Your task to perform on an android device: I am searching for flights from Amsterdam to London from October 25th to October 30th, 202 on the Expedia app. I am very excited to embark on a London adventure! Ready to explore historic sites,savor delicious food, and immerse myself in the city’s vibrant culture. I can't wait for this incredible journey
Image 0: 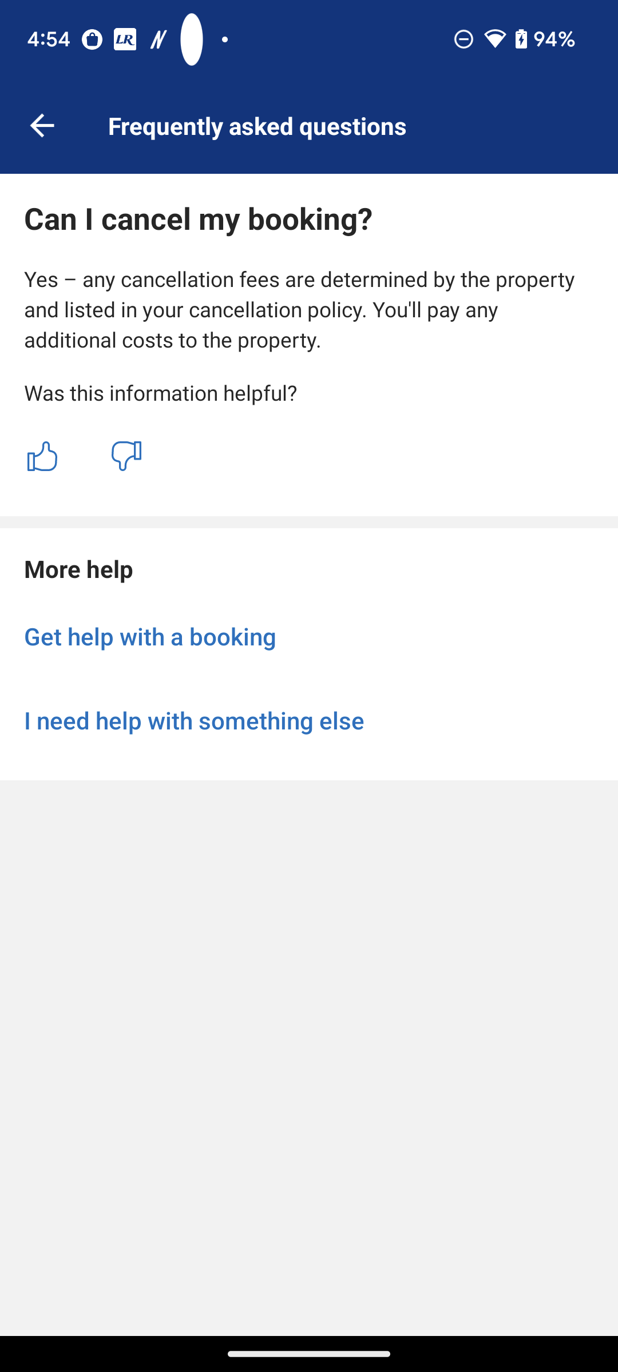
Open the Expedia app
Step 0: open app "Expedia"
Image 1: 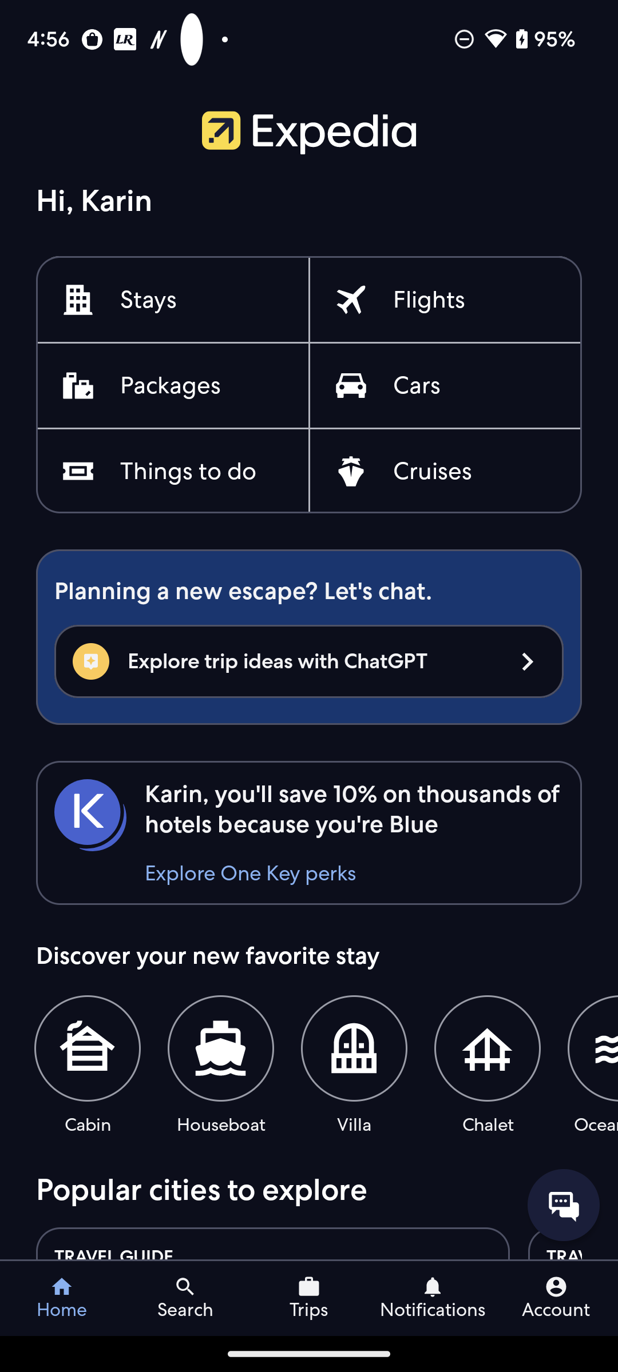
Click on the Flights icon option 
Step 1: click (429, 300)
Image 2: 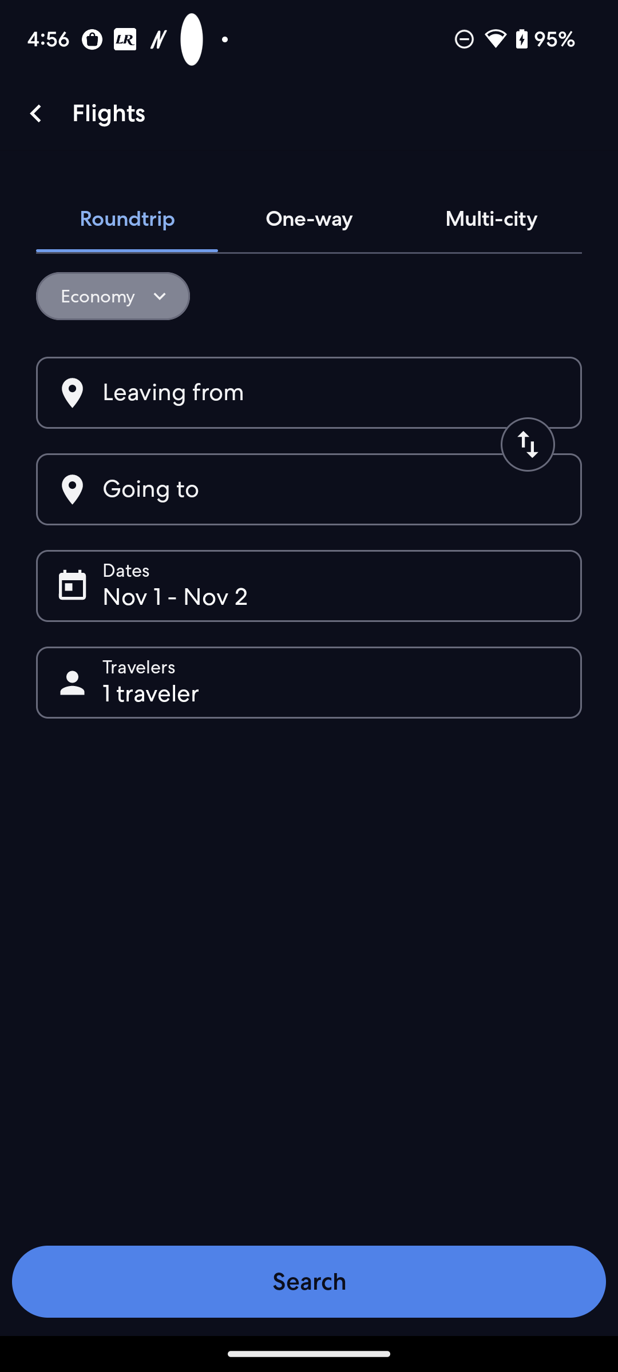
Click on the Leaving from option 
Step 2: click (173, 393)
Image 3: 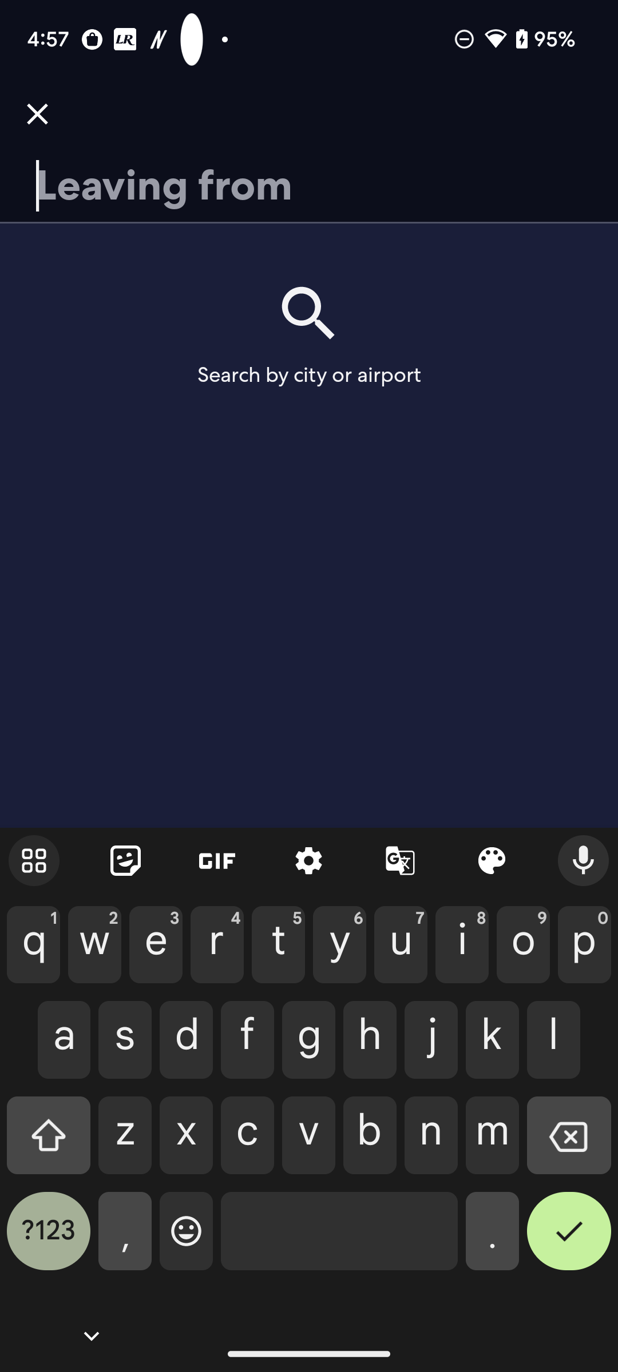
Type Amsterdam in search bar
Step 3: type "Amsterdam"
Image 5: 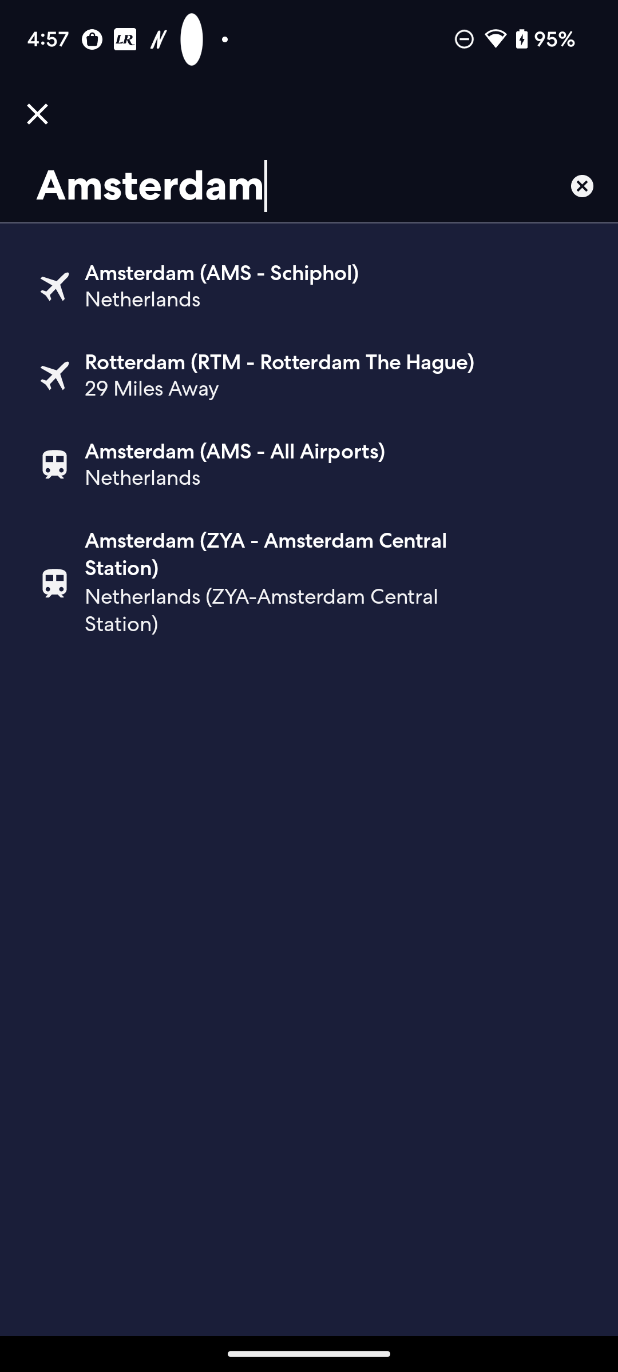
Click on the first suggestion 
Step 5: click (221, 273)
Image 6: 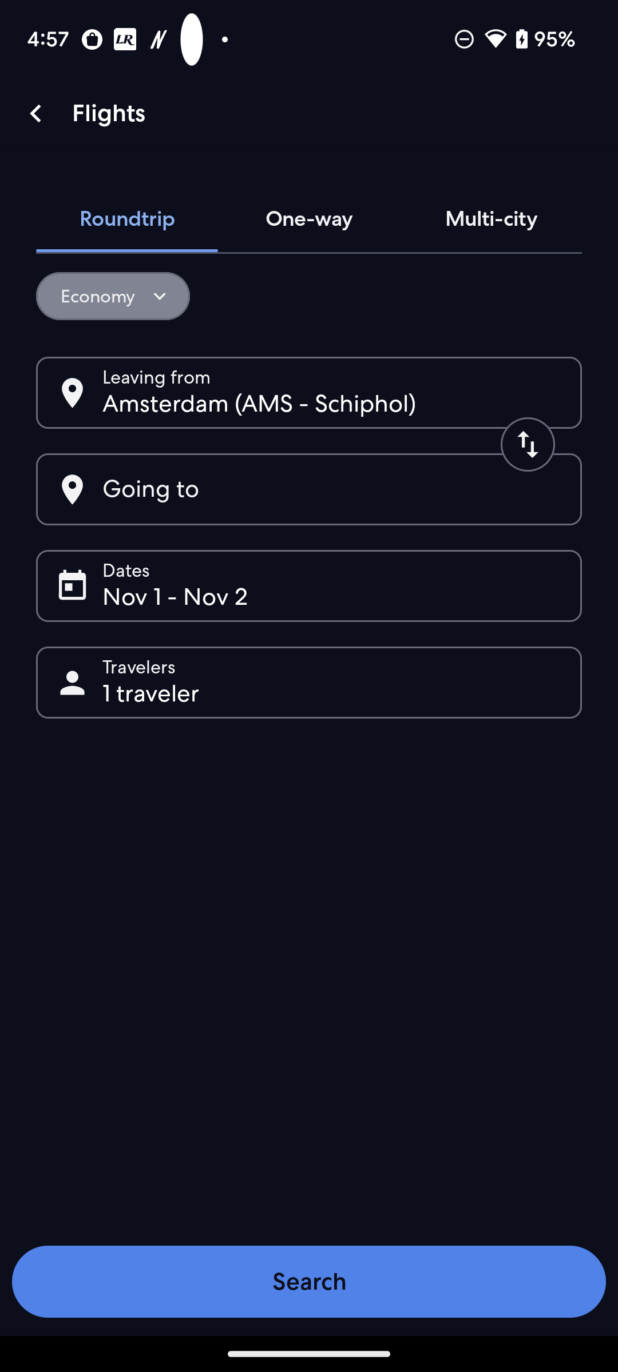
Click on the Going to icon option 
Step 6: click (69, 489)
Image 7: 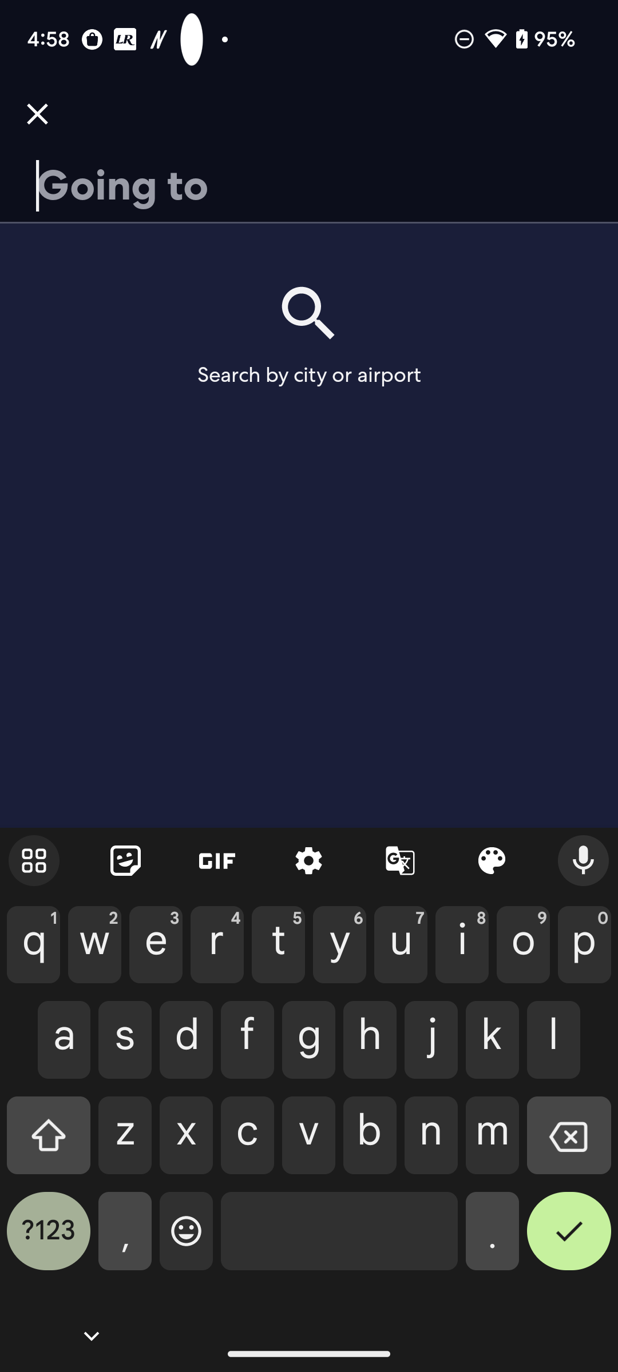
Type London in search bar
Step 7: type "London"
Image 8: 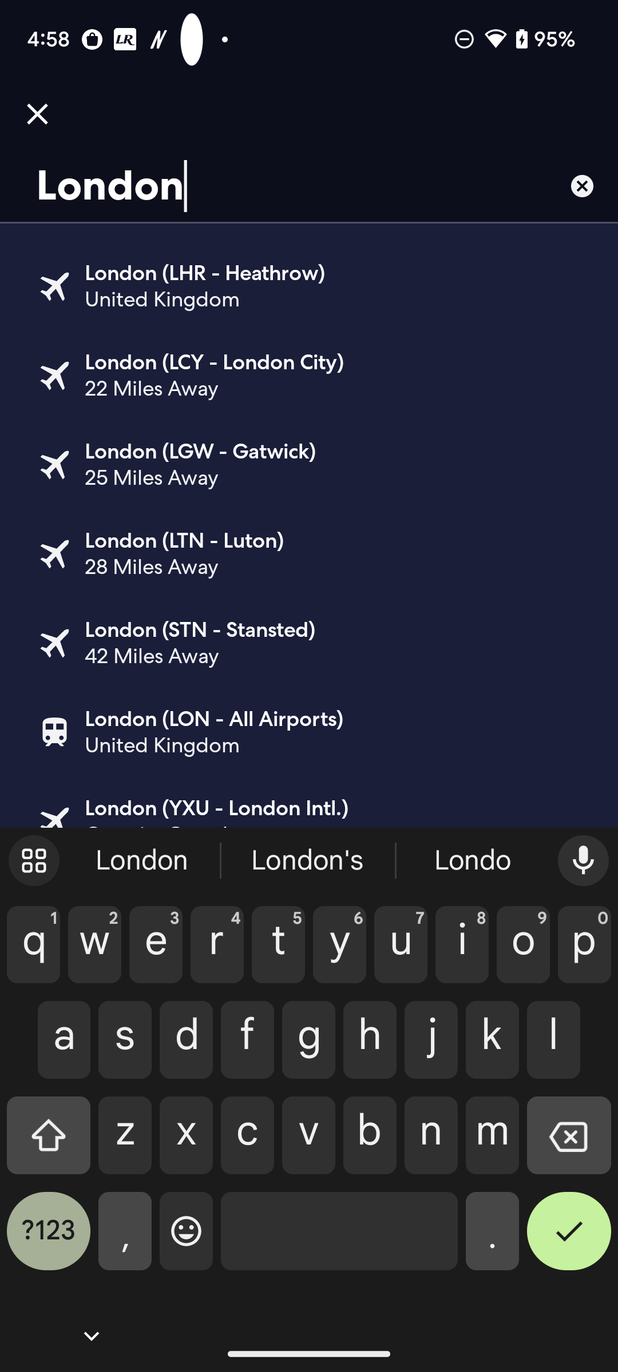
Click on the first suggestion 
Step 8: click (205, 273)
Image 9: 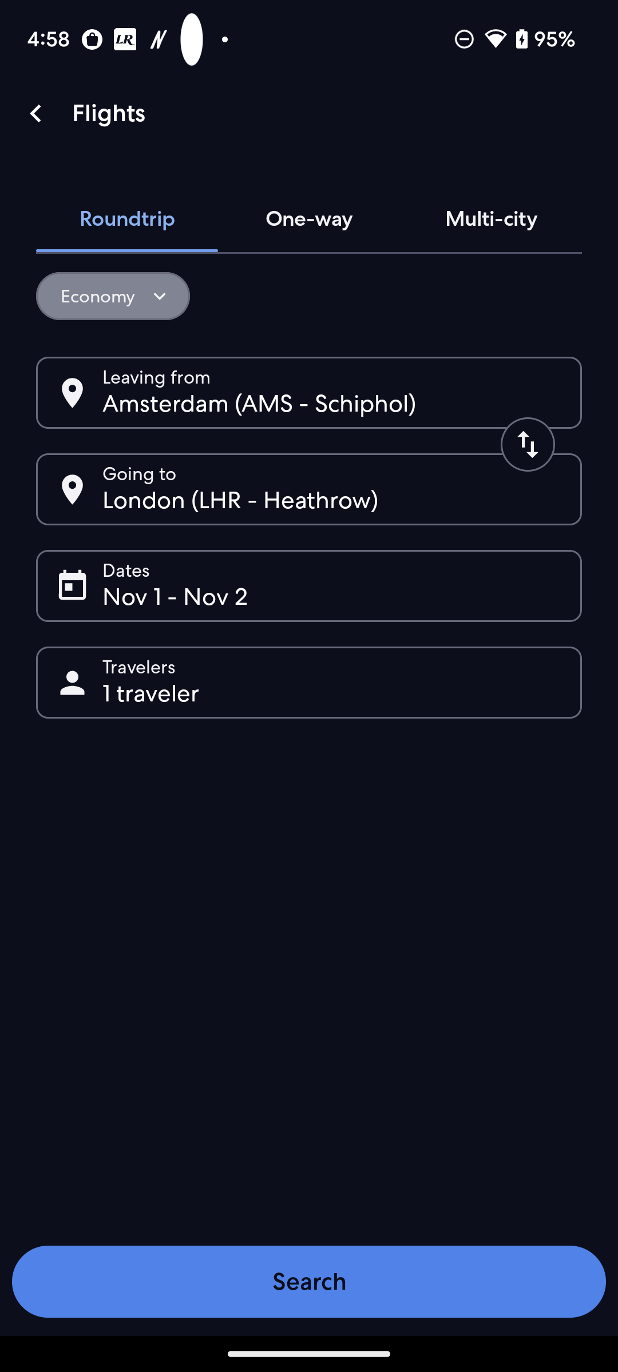
Click on the Dates option 
Step 9: click (125, 571)
Image 10: 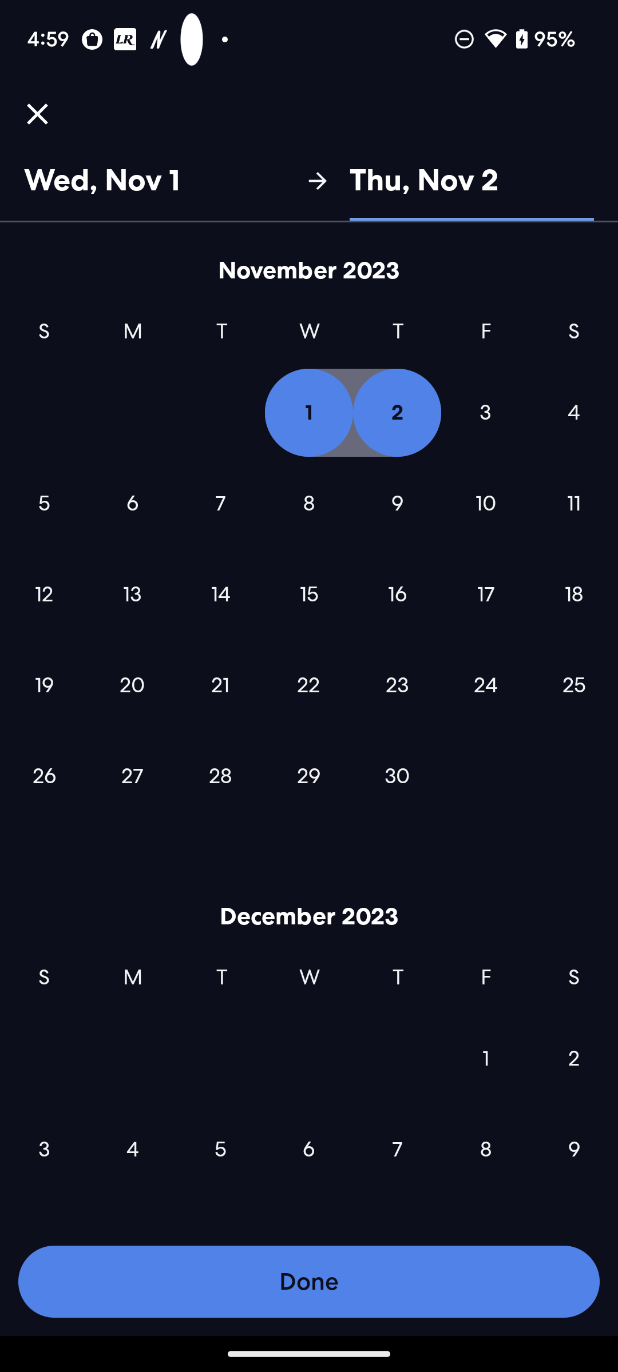
Scroll down to view the October month
Step 10: scroll up
Image 12: 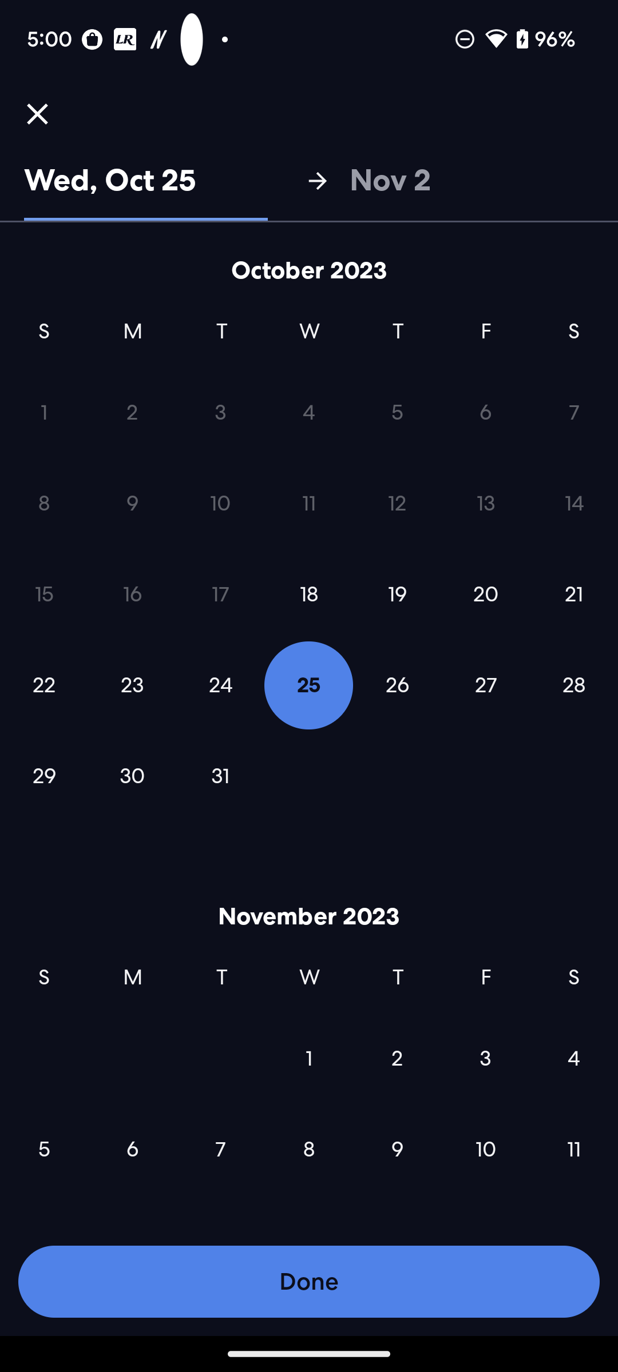
Click on the 30 October date 
Step 12: click (132, 776)
Image 13: 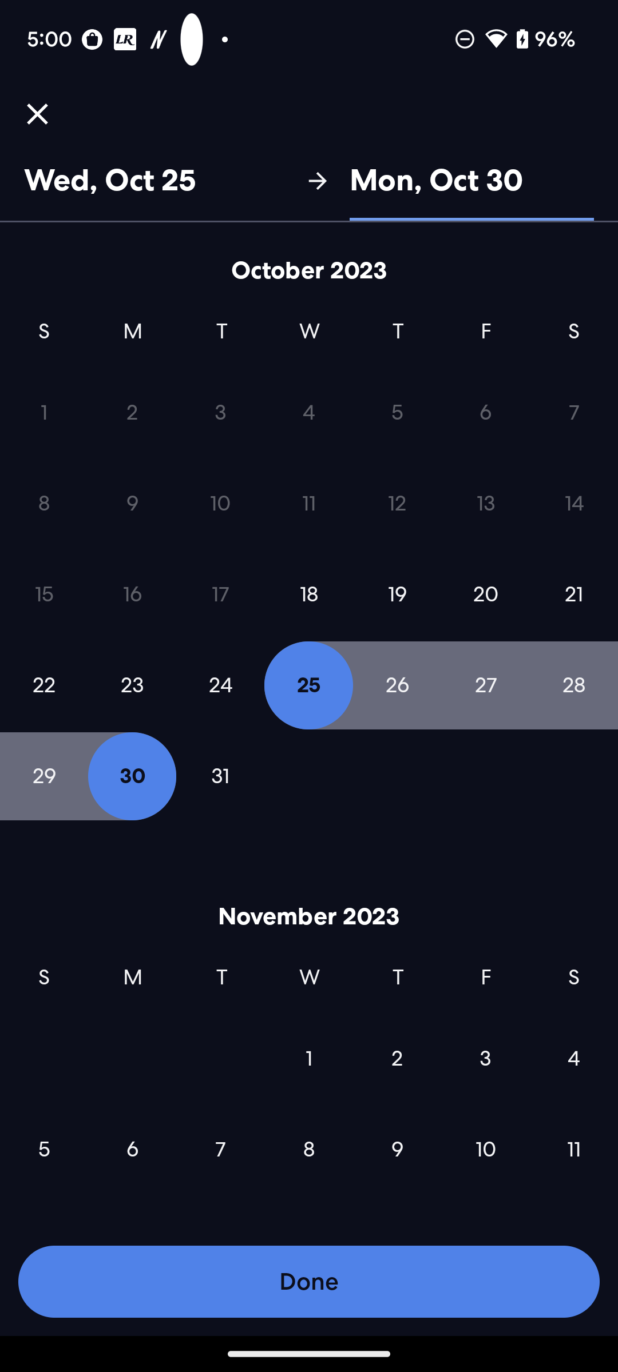
Click on the Done button at the bottom of the screen
Step 13: click (504, 1277)
Image 14: 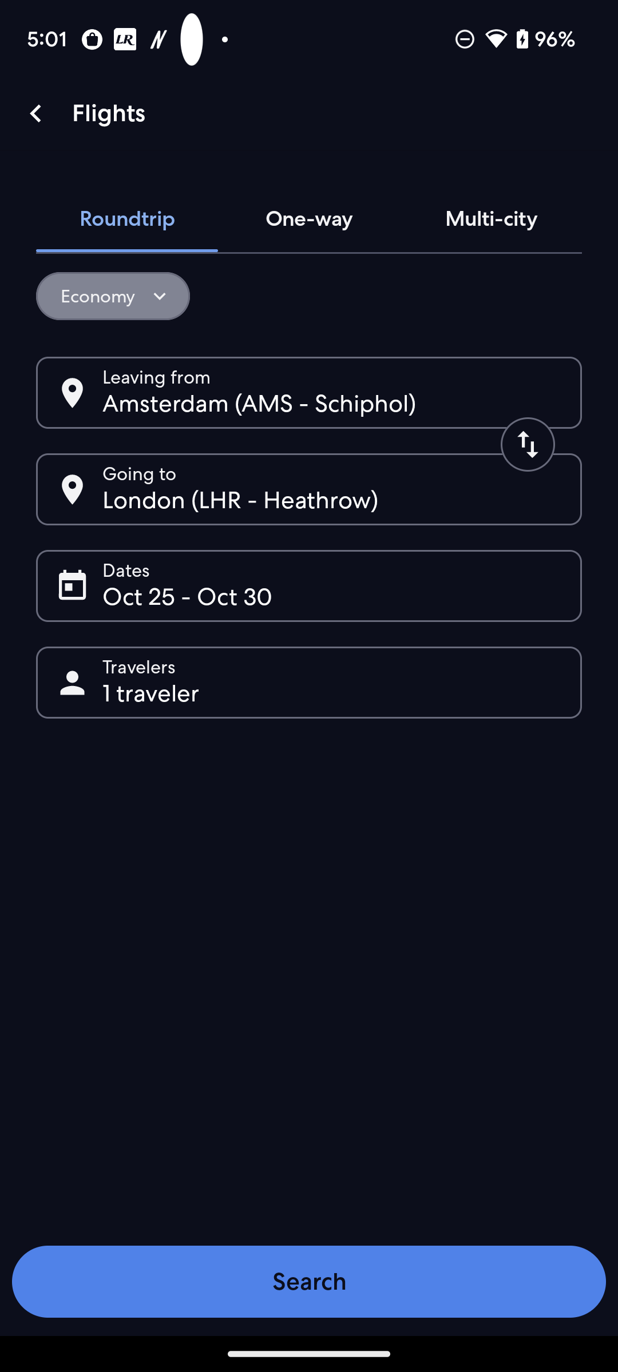
Click on the Search Flights at the bottom of the screen
Step 14: click (390, 1303)